Your task to perform on an android device: In the MyMoney App,get the insights of expenses 
Image 0: 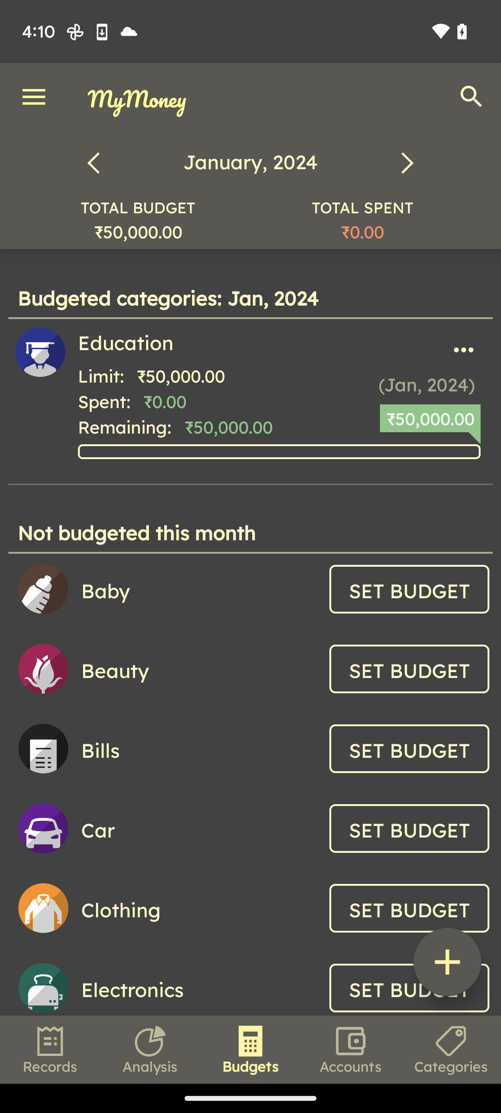
Click on the Analysis at the bottom of screen
Step 0: click (150, 1049)
Image 1: 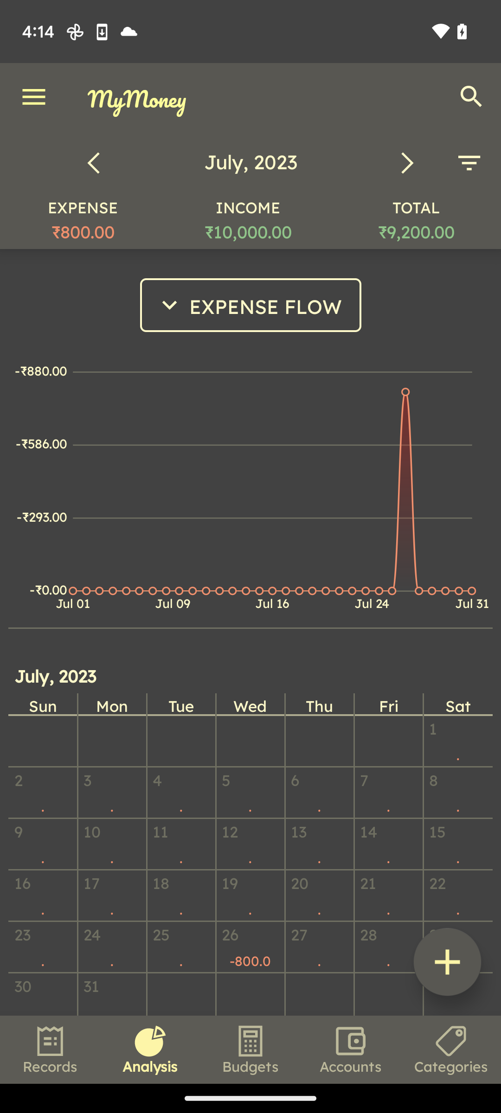
Click on the Drop down Expense Flow
Step 1: click (250, 305)
Image 2: 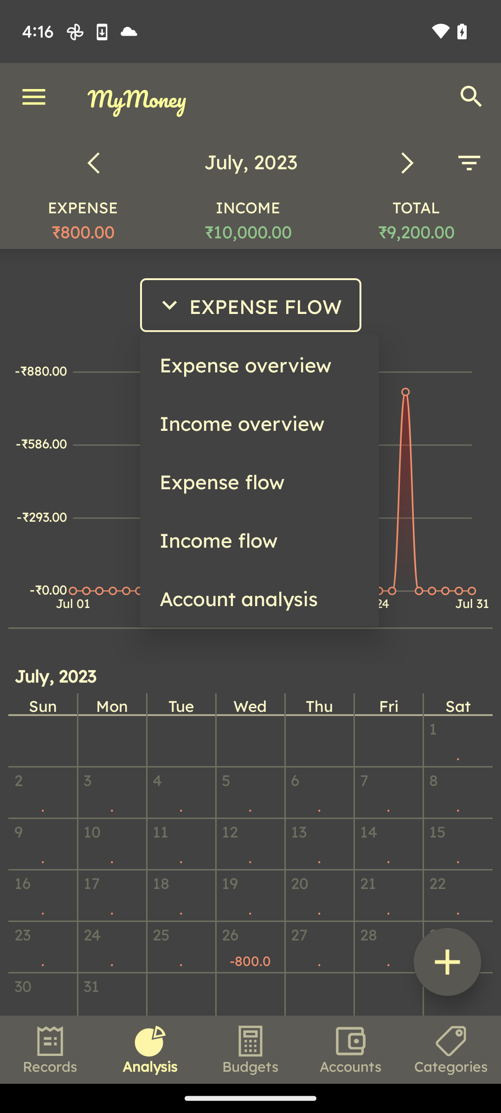
Select Expense overview option
Step 2: click (259, 363)